Your task to perform on an android device: Open the existing document named Daily routine in the OfficeSuite app.
Image 0: 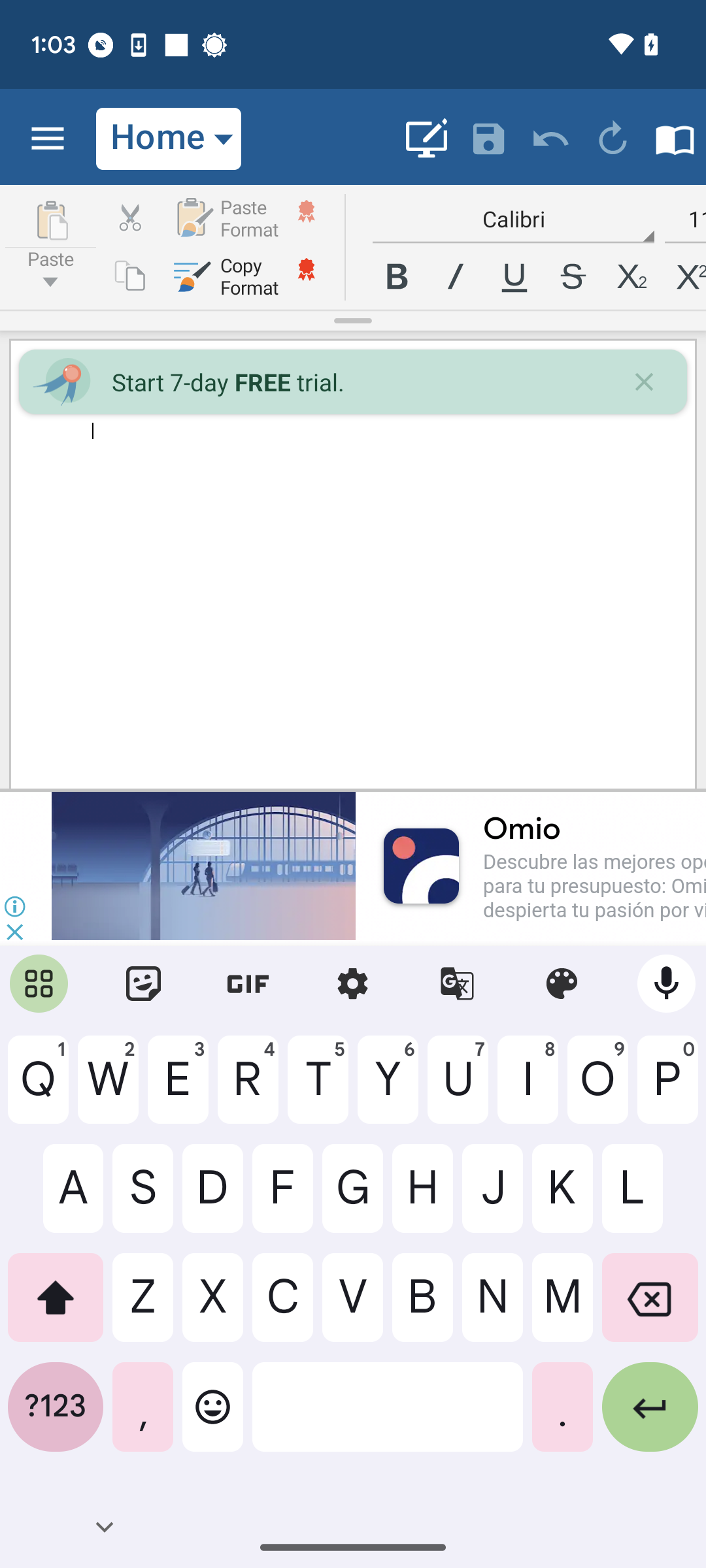
Go back to the home screen of the app.
Step 0: press back button
Image 1: 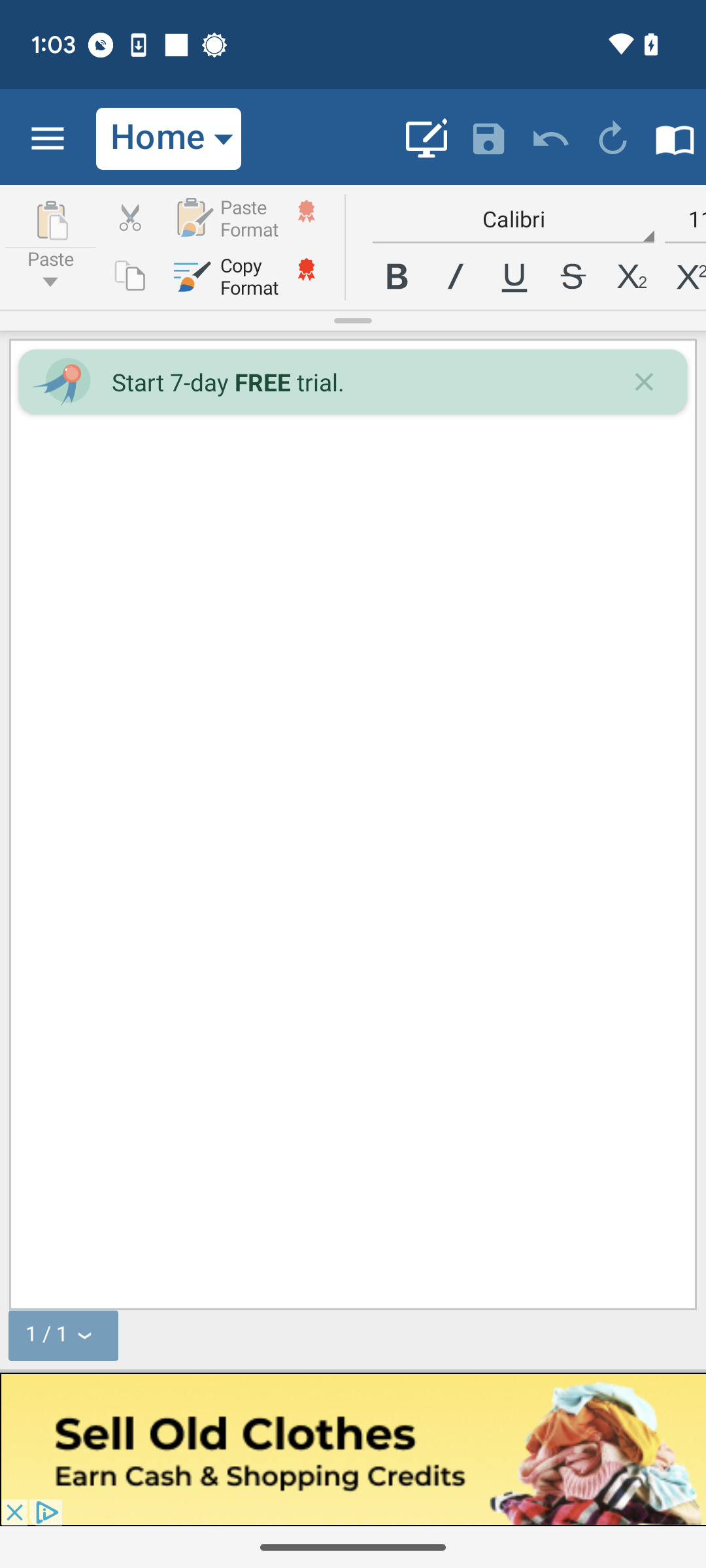
Go back to the home screen of the app.
Step 1: press back button
Image 2: 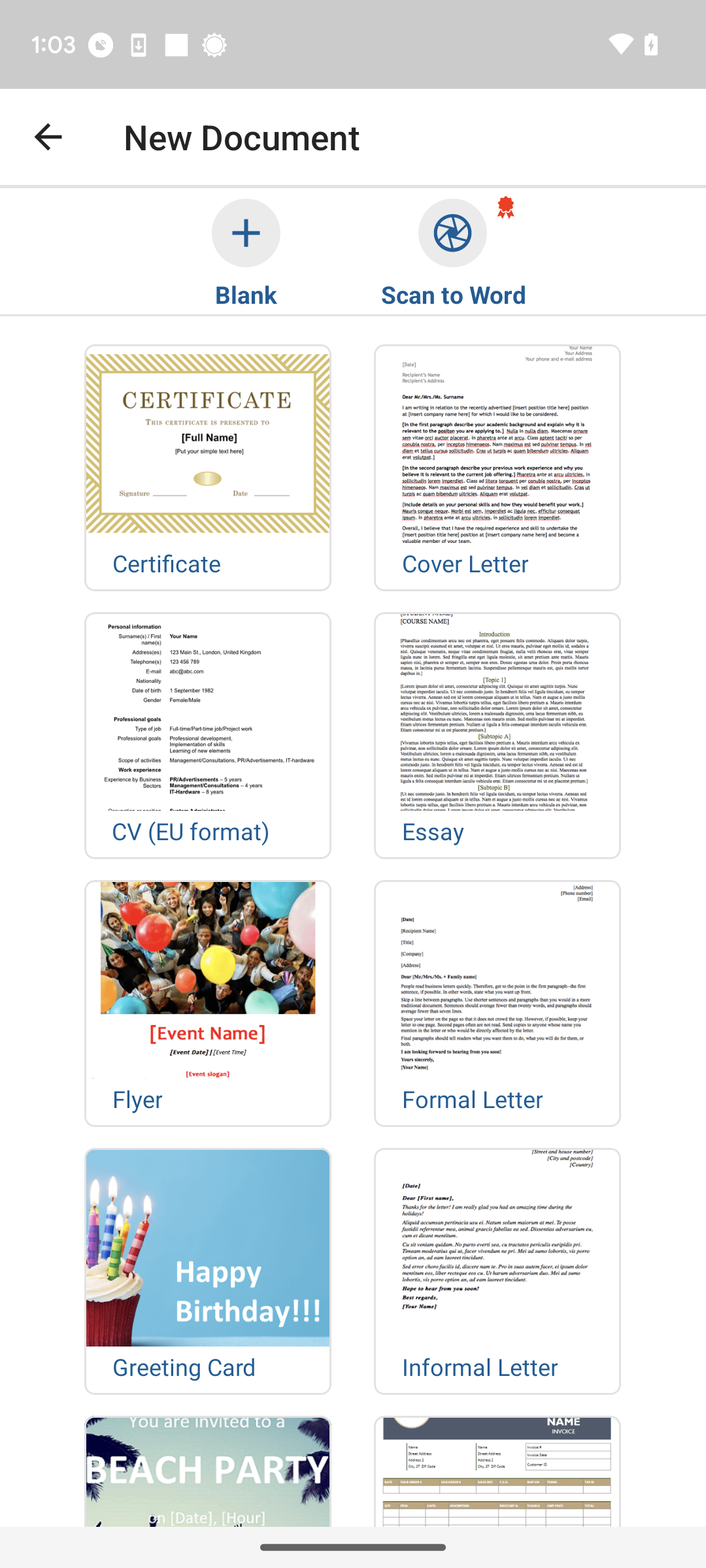
Go back to the home screen of the app.
Step 2: press back button
Image 3: 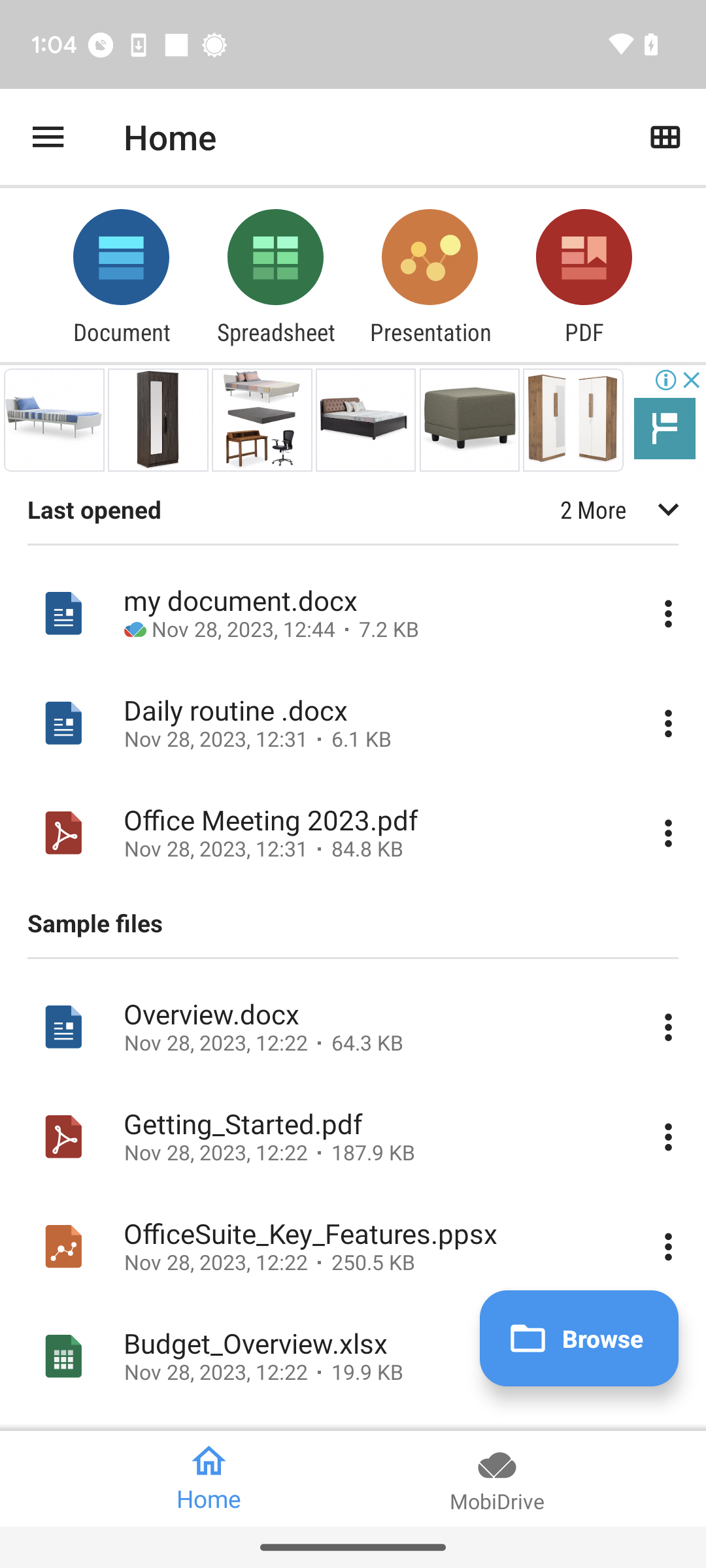
Click on the document name -Daily routine.
Step 3: click (353, 724)